Your task to perform on an android device: There are some extra things that I forget to add to my notes. I want to edit a note that was created by me.
Image 2: 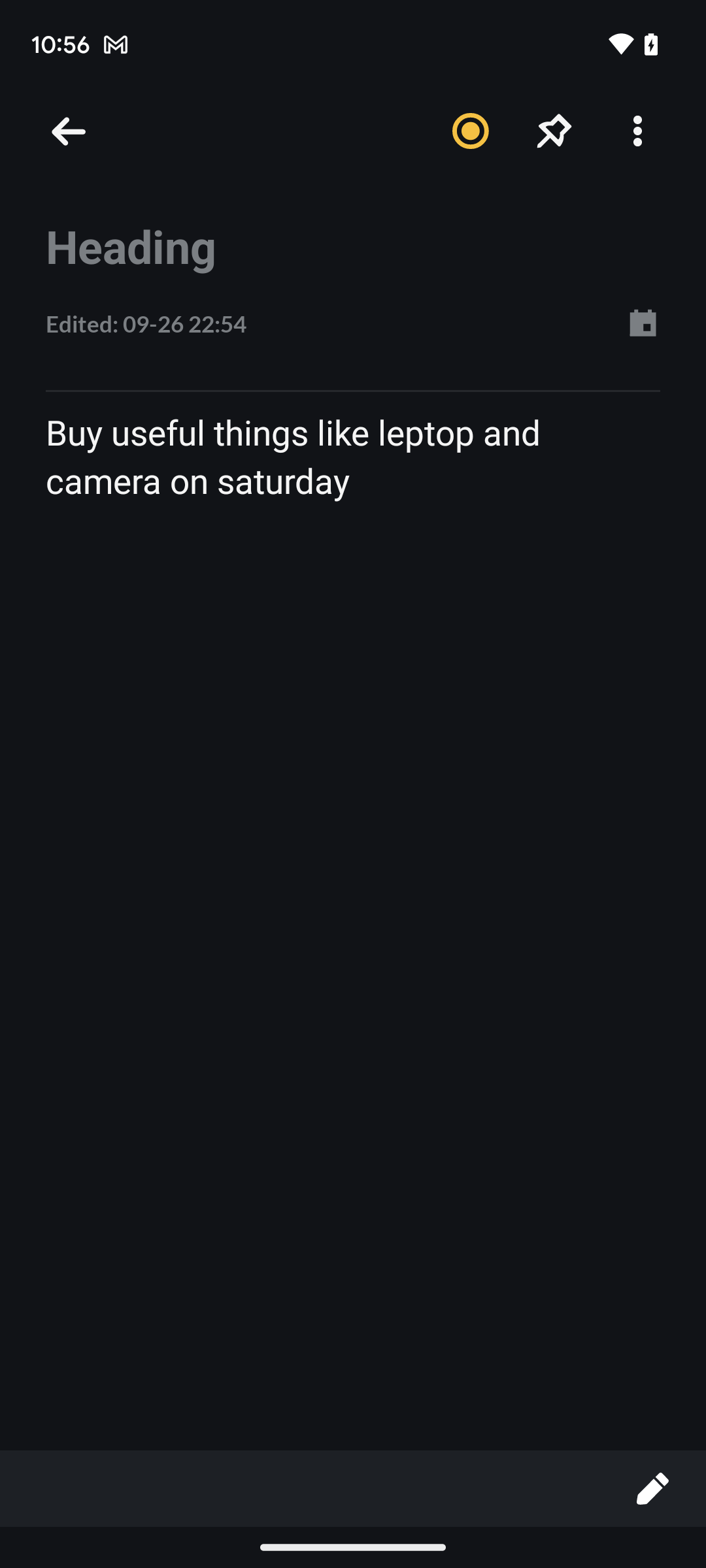
Edit a note present on the screen.
Step 2: click (648, 1492)
Image 3: 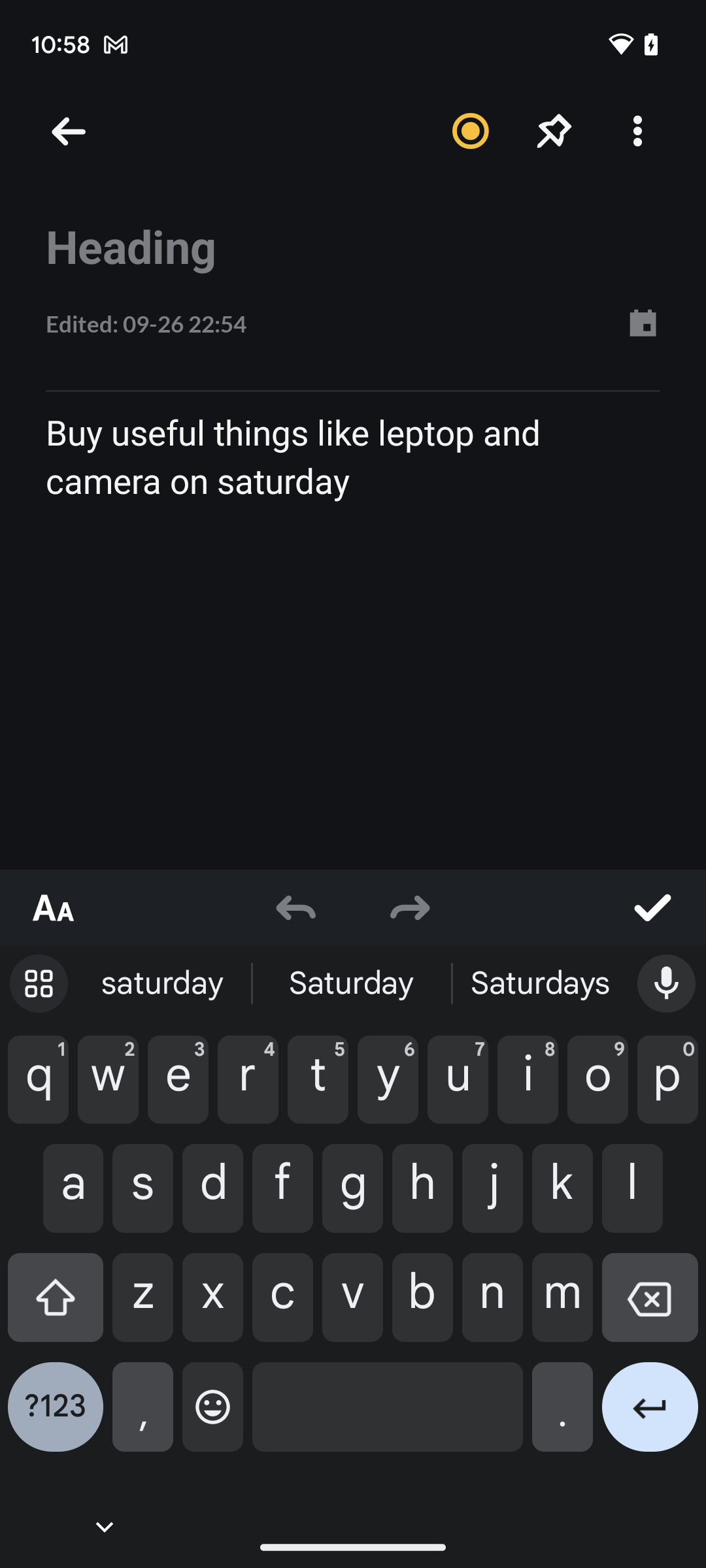
Edit a note present on the screen.
Step 3: type "also buy a bicycle"
Image 5: 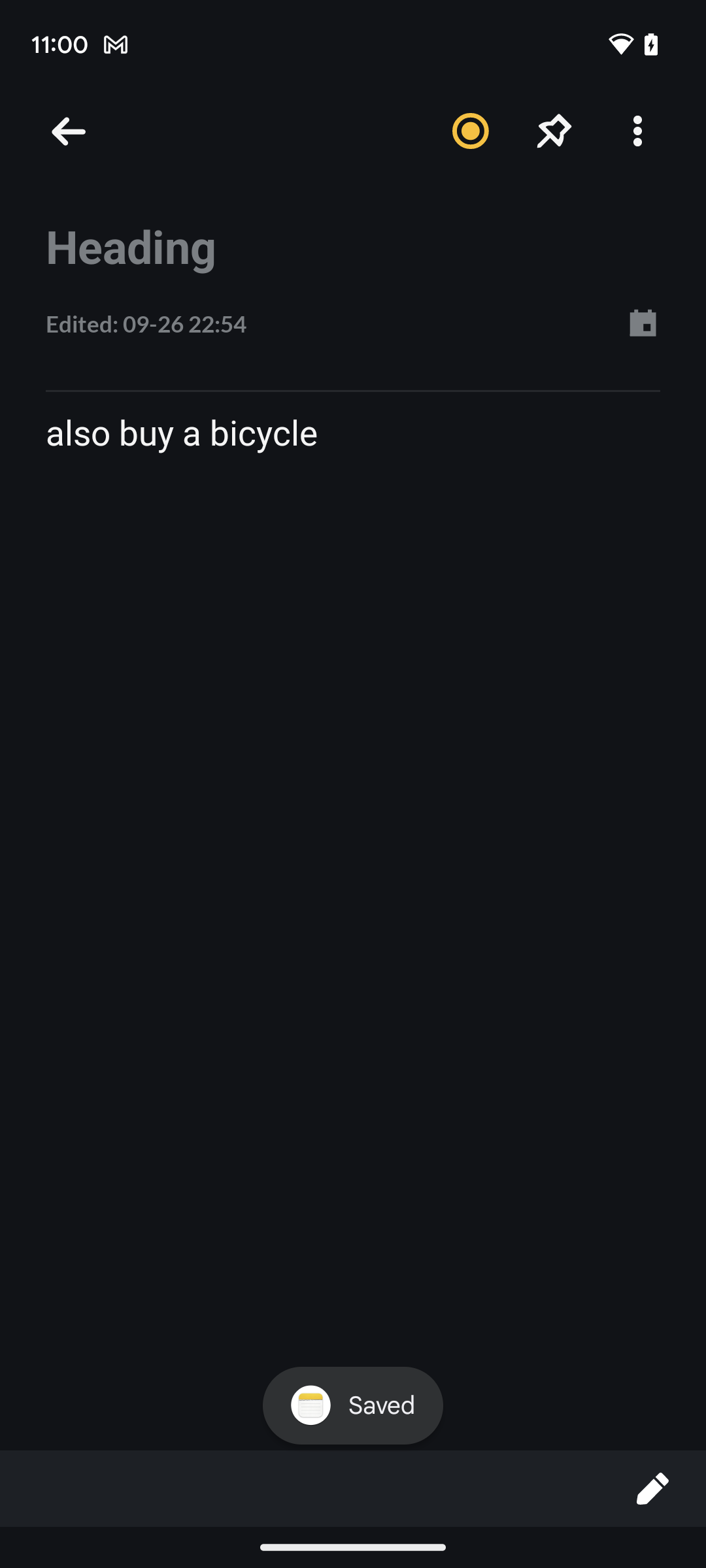
Tap on the tick mark present on the screen.
Step 5: wait